Your task to perform on an android device: In the Fresh to home app, Go to  your cart and view the total pricing of the cart .
Image 0: 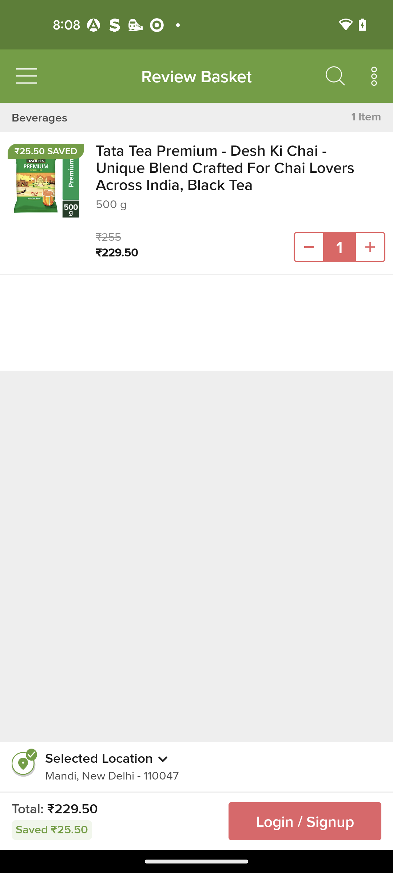
Open the Fresh to home App
Step 0: open app "Freshtohome"
Image 1: 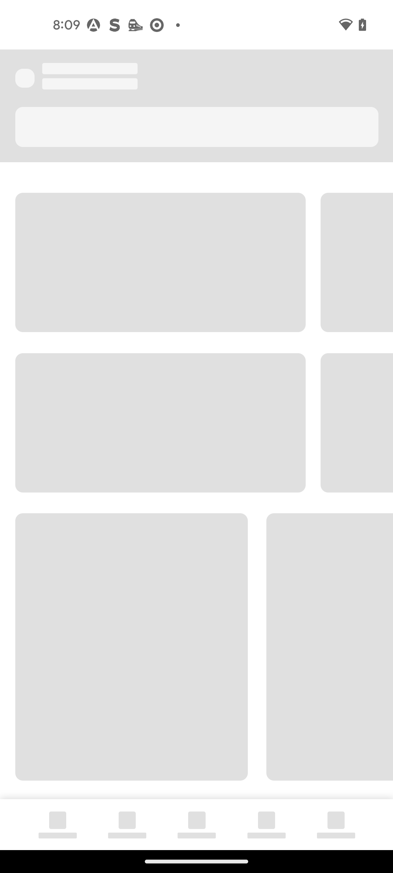
Open the Fresh to home App
Step 1: wait
Image 2: 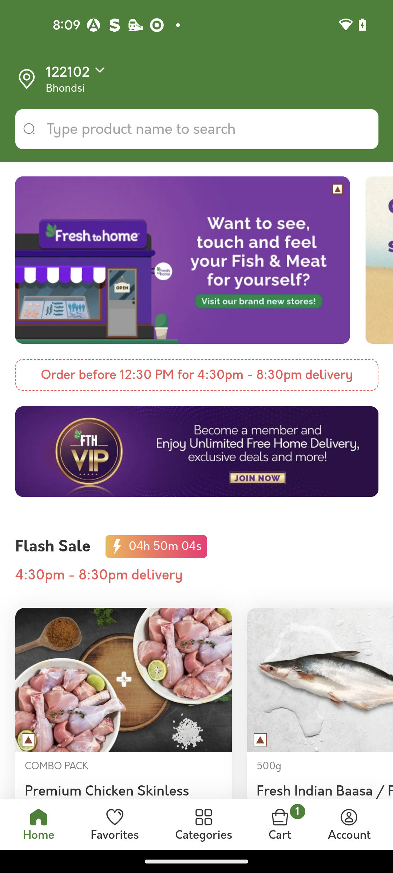
Go to the cart section
Step 2: click (280, 825)